Your task to perform on an android device: Open TrailLink app and search for trails near 98106, Sort by distance and Set the Trail Length up to 20 miles
Image 0: 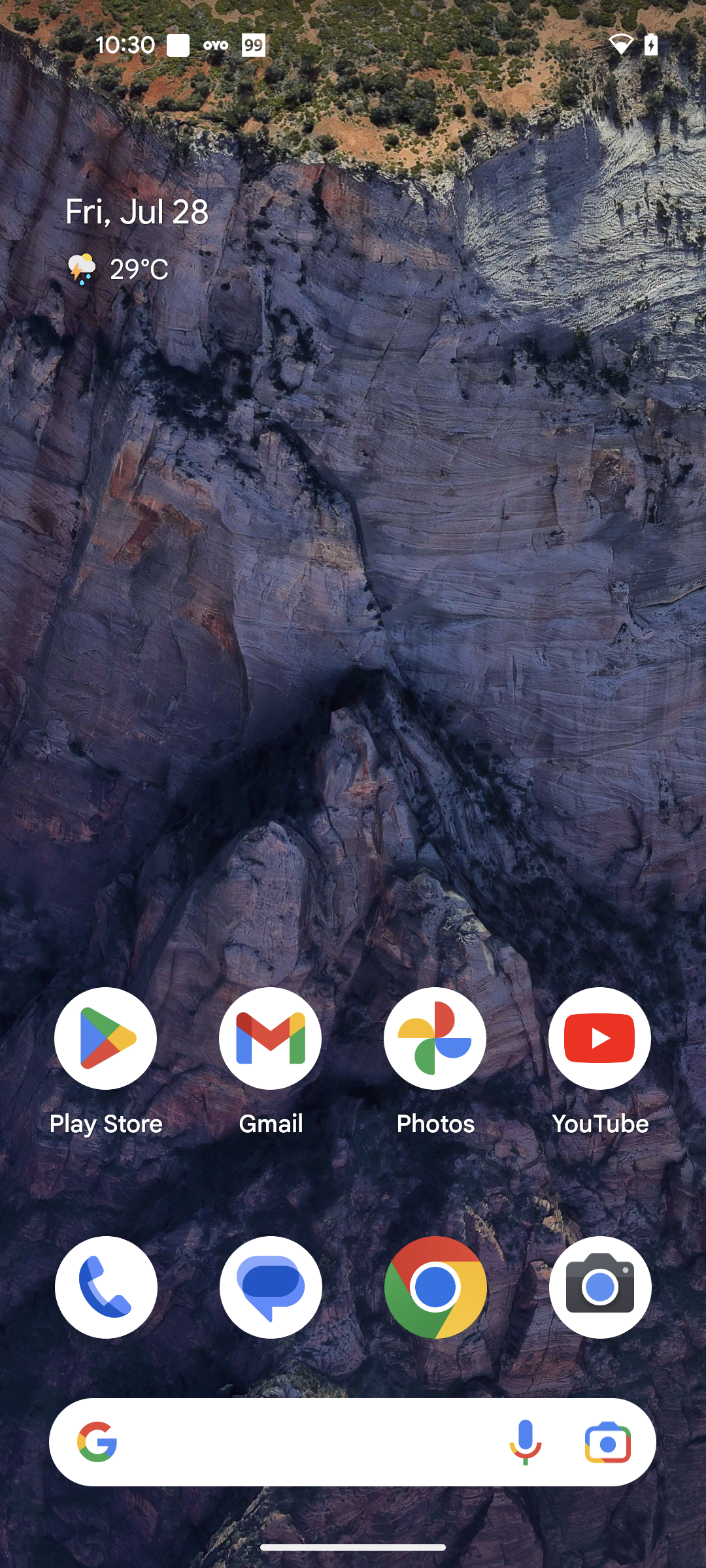
Open TrailLink app
Step 0: open app "TrailLink"
Image 1: 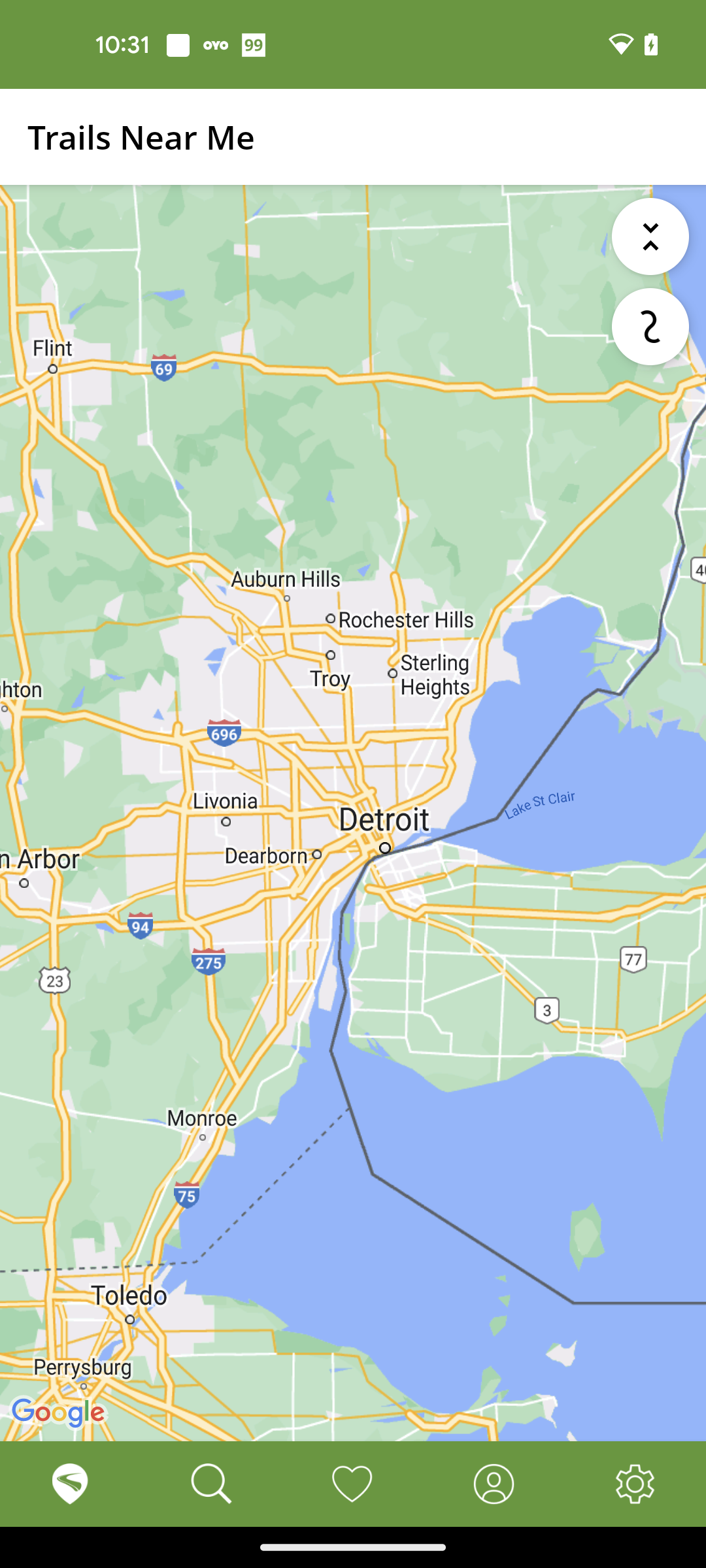
Go to the Search tab at the bottom of the screen
Step 1: click (206, 1492)
Image 2: 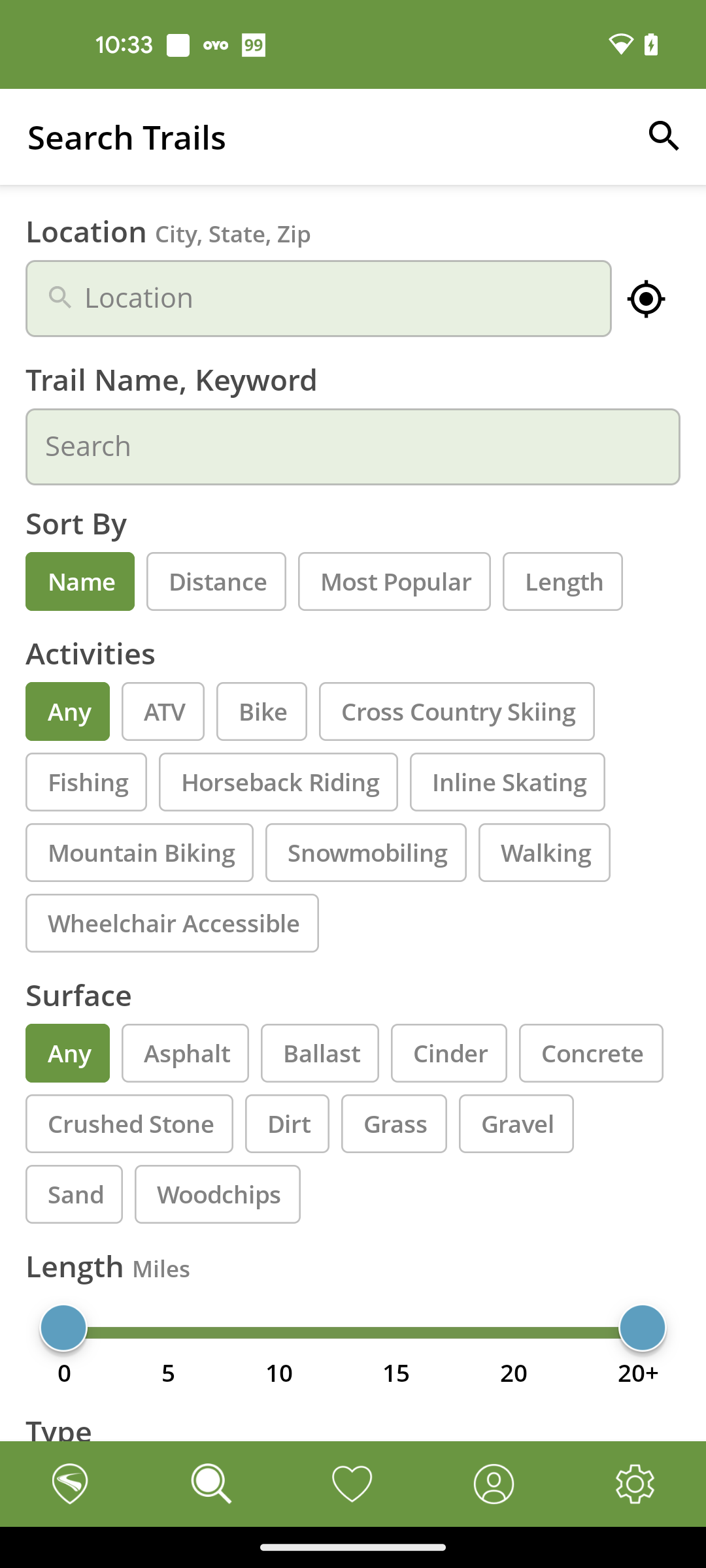
Click on the Location Search bar
Step 2: click (318, 299)
Image 3: 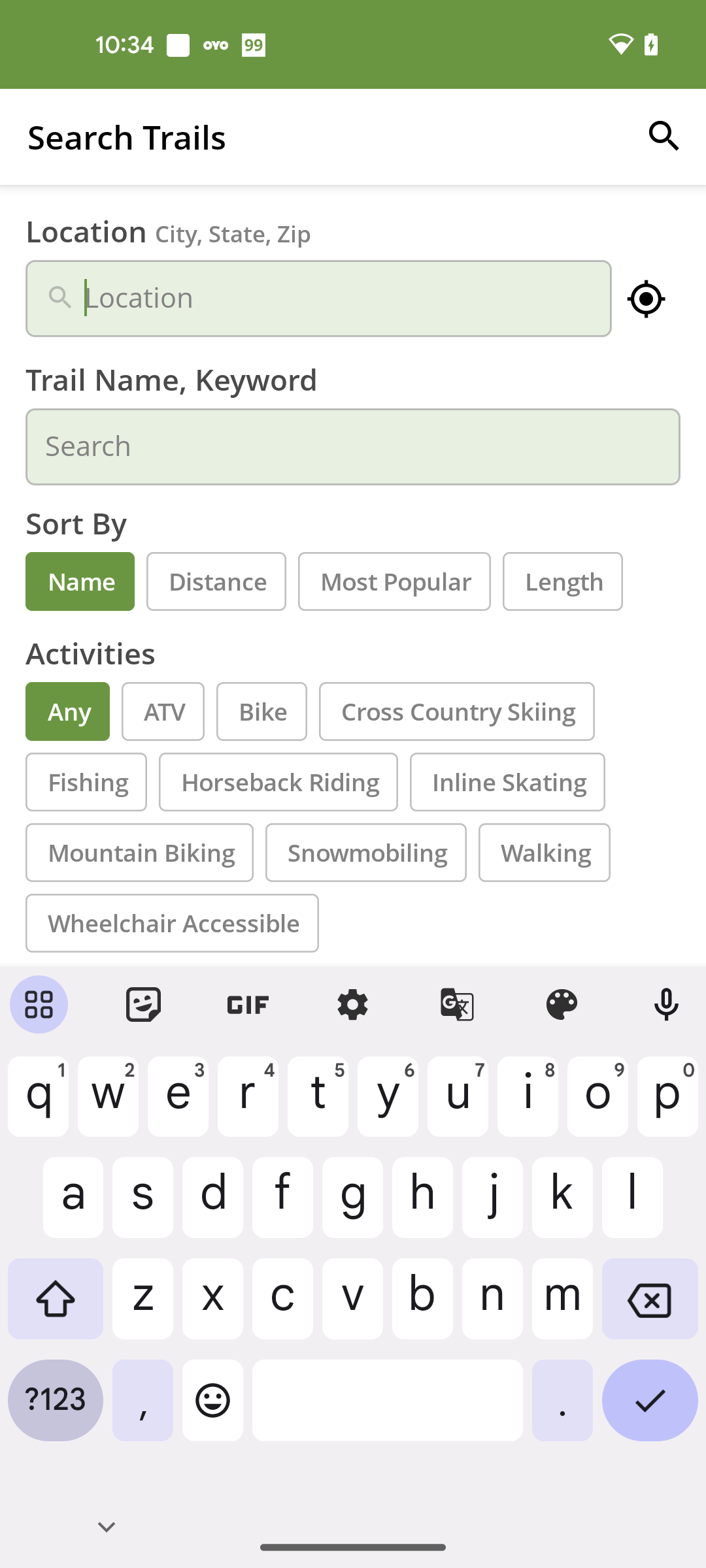
Search for Zip code 98106
Step 3: type "98106"
Image 4: 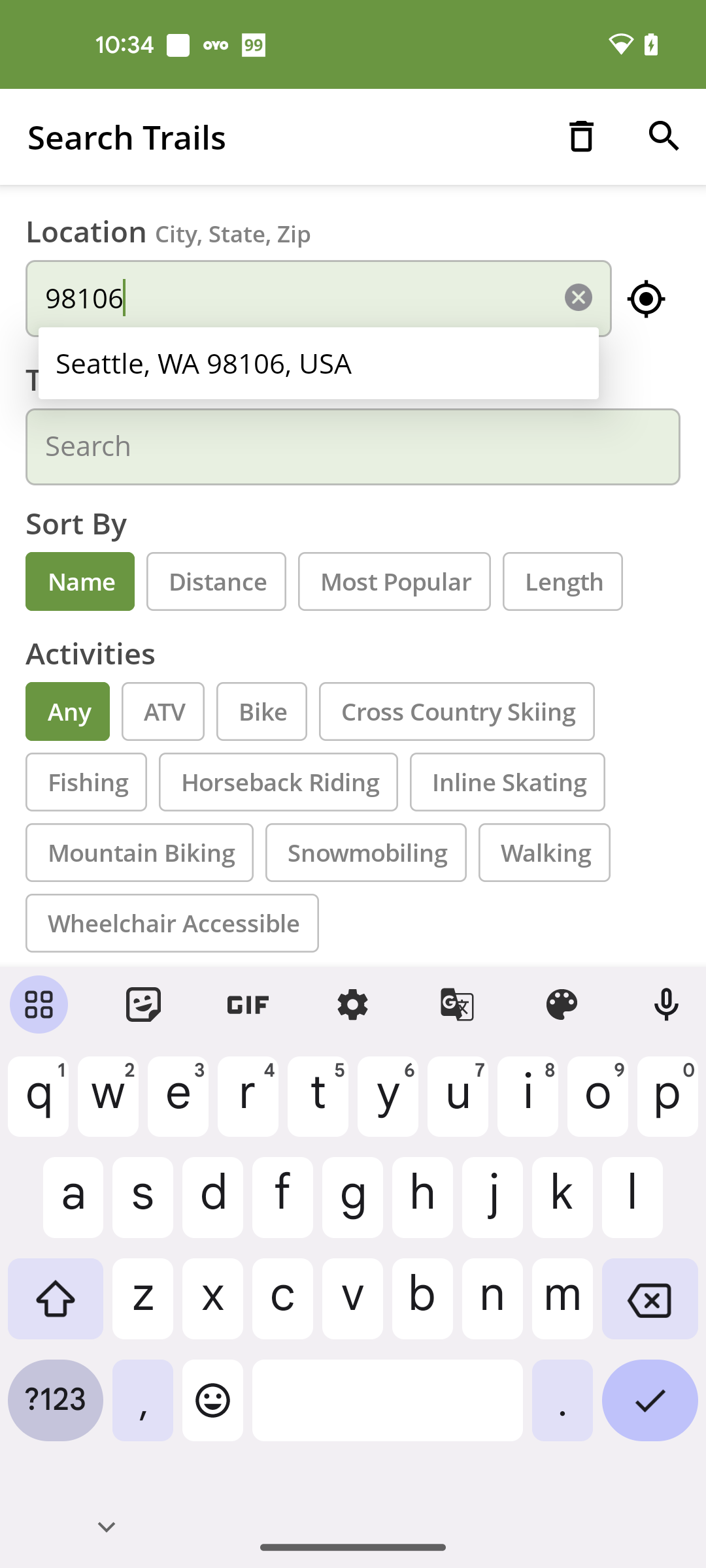
Click the first Suggested location
Step 4: click (352, 379)
Image 6: 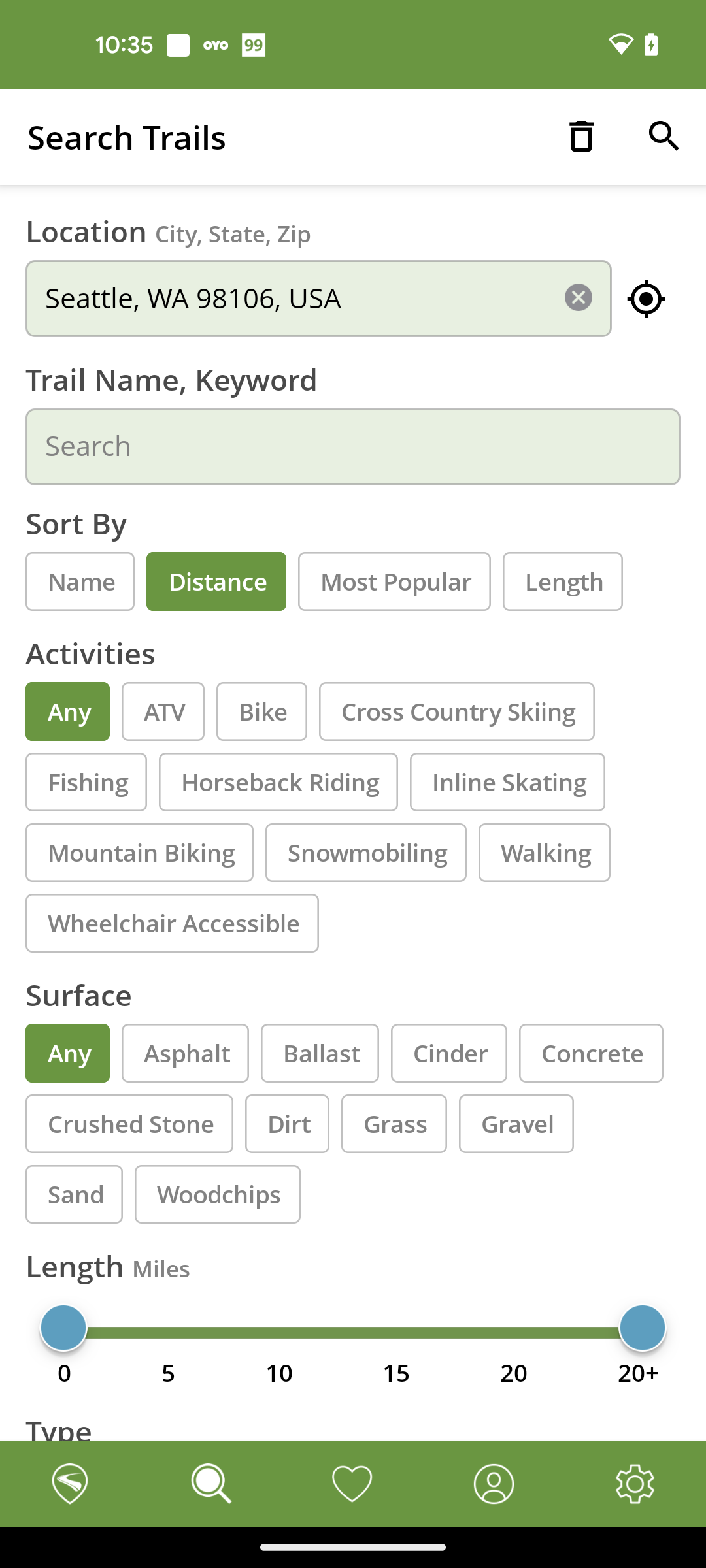
Swipe left the Length bar up to 20 miles
Step 6: scroll right
Image 7: 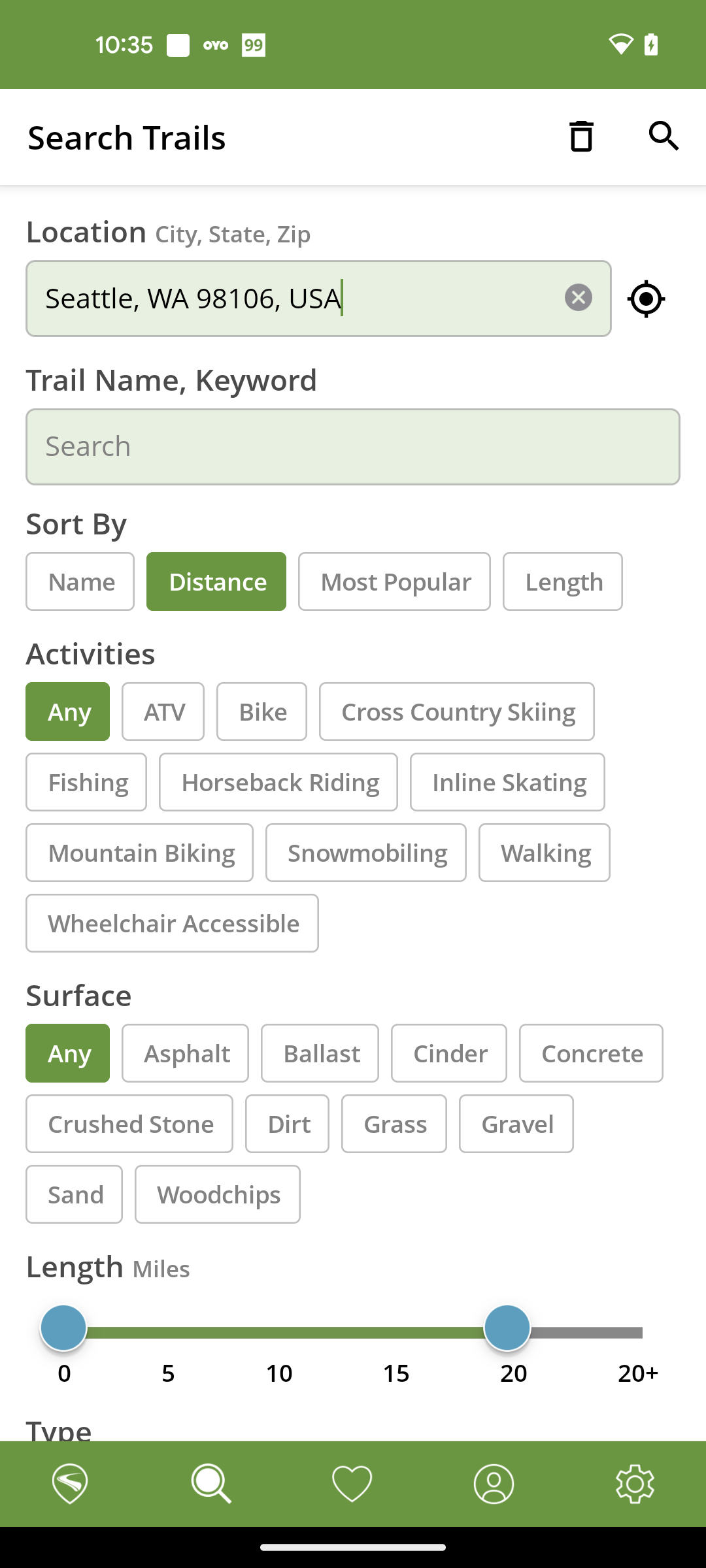
Click on the search icon at the top right corner of the screen
Step 7: click (664, 137)
Image 8: 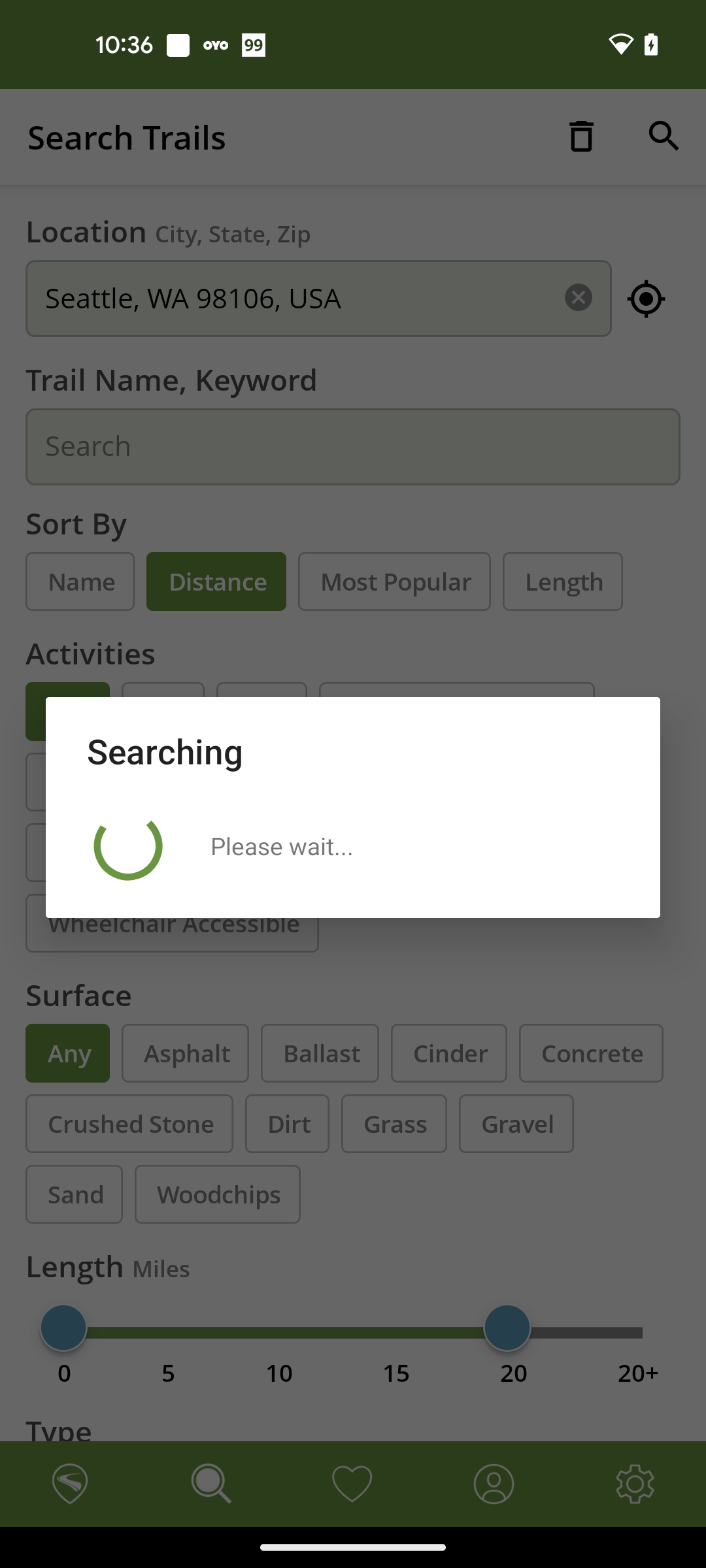
Click on the search icon at the top right corner of the screen
Step 8: wait